Your task to perform on an android device: In the Medito app go to the home page to check the current progress.
Image 0: 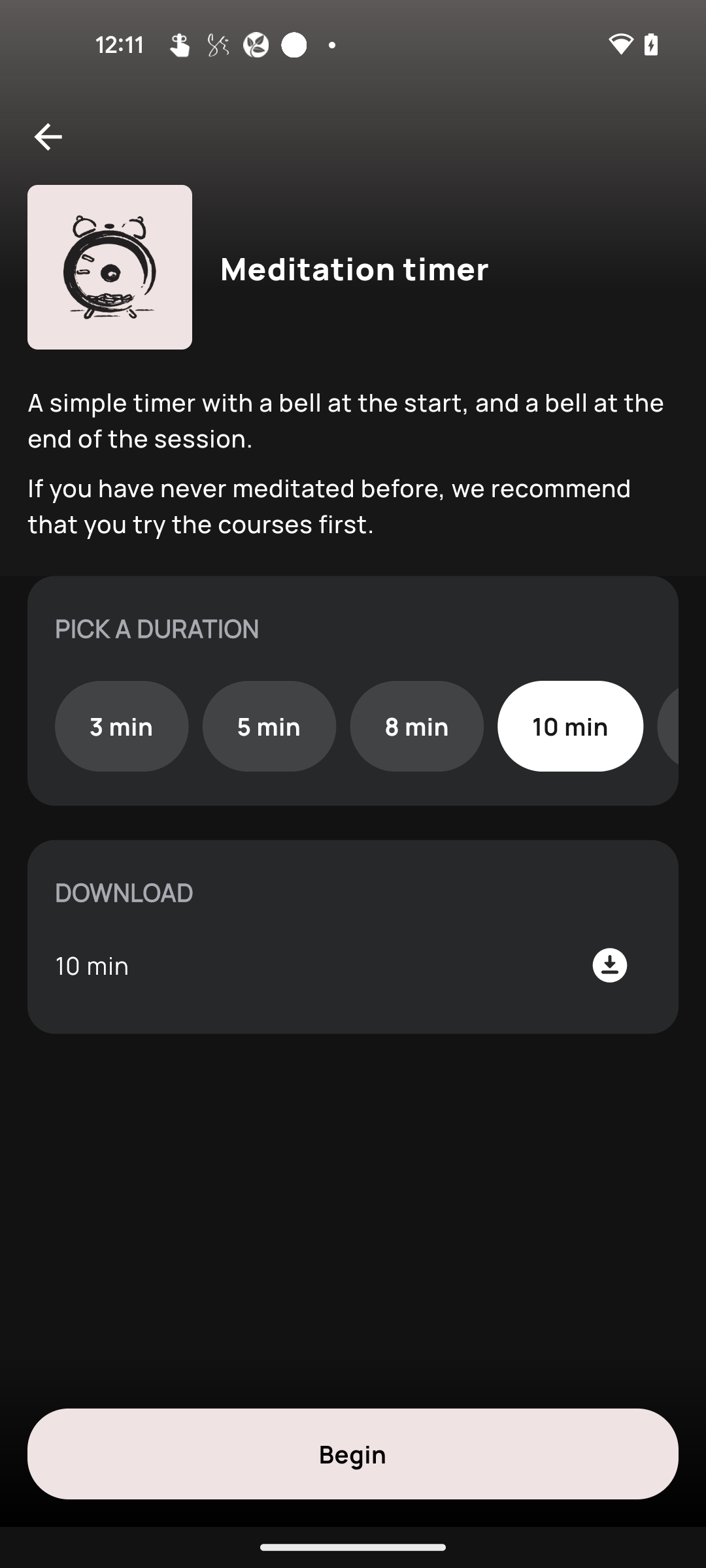
Go back to the previous page to view the  time spent on meditation related activities..
Step 0: press back button